Your task to perform on an android device: I loved the lazy lasagna dish and wanted to cook it again. Save the lazy lasagna recipe for the same in the KitchenStories app.
Image 1: 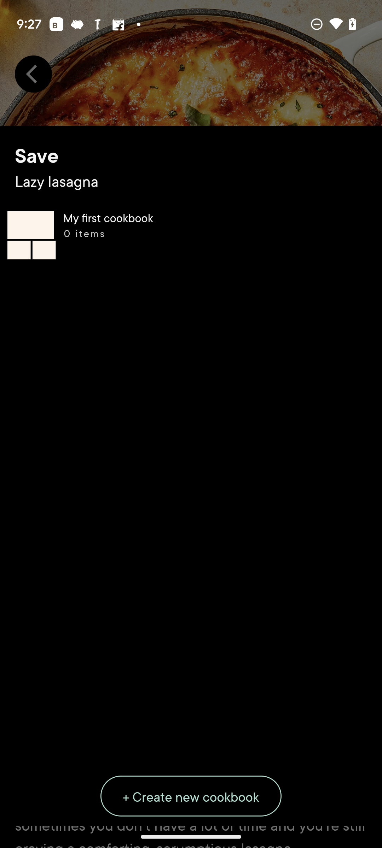
Click on my first cookbook
Step 1: click (191, 487)